Your task to perform on an android device: Rename the scorecard folder to June scorecard.
Image 0: 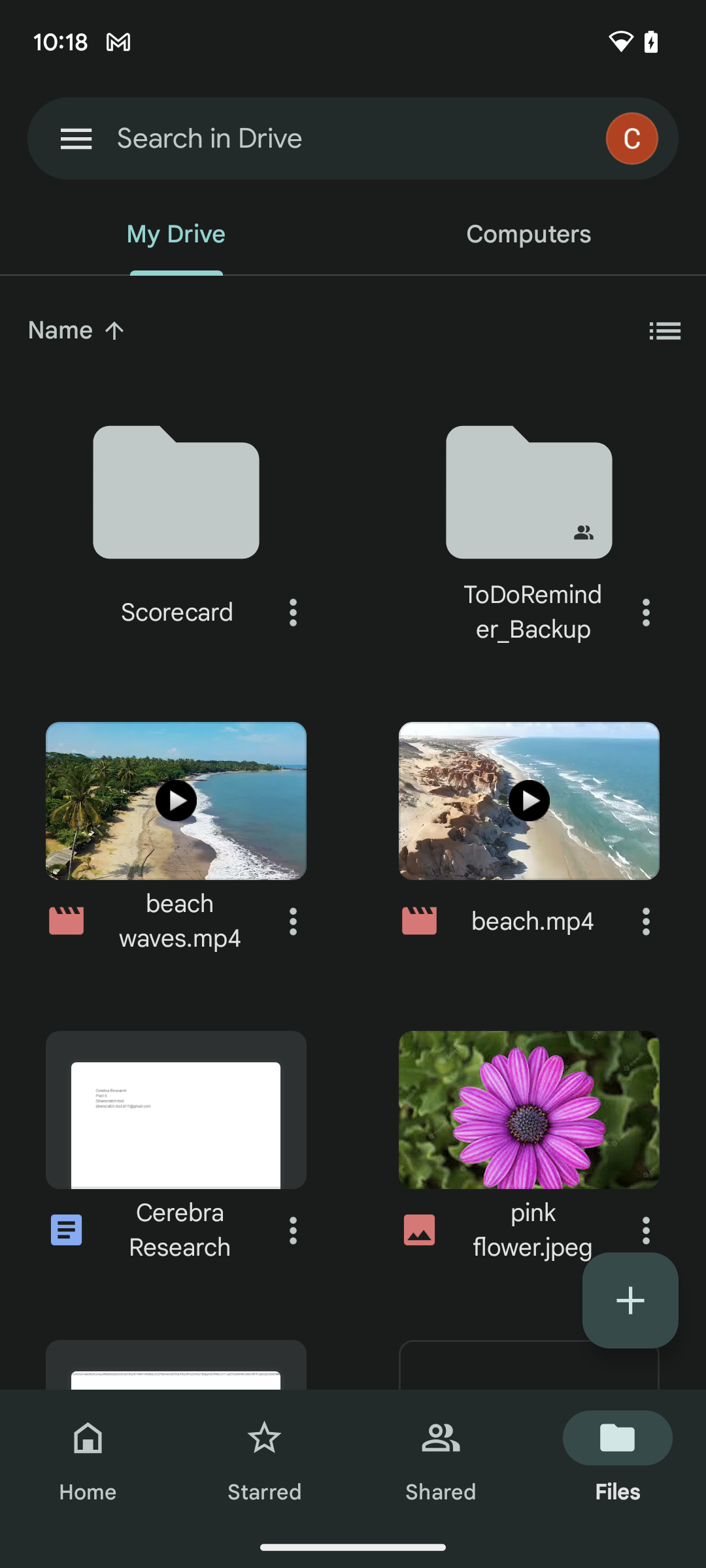
Click on the three dots next to the file name scorecard
Step 0: click (293, 612)
Image 1: 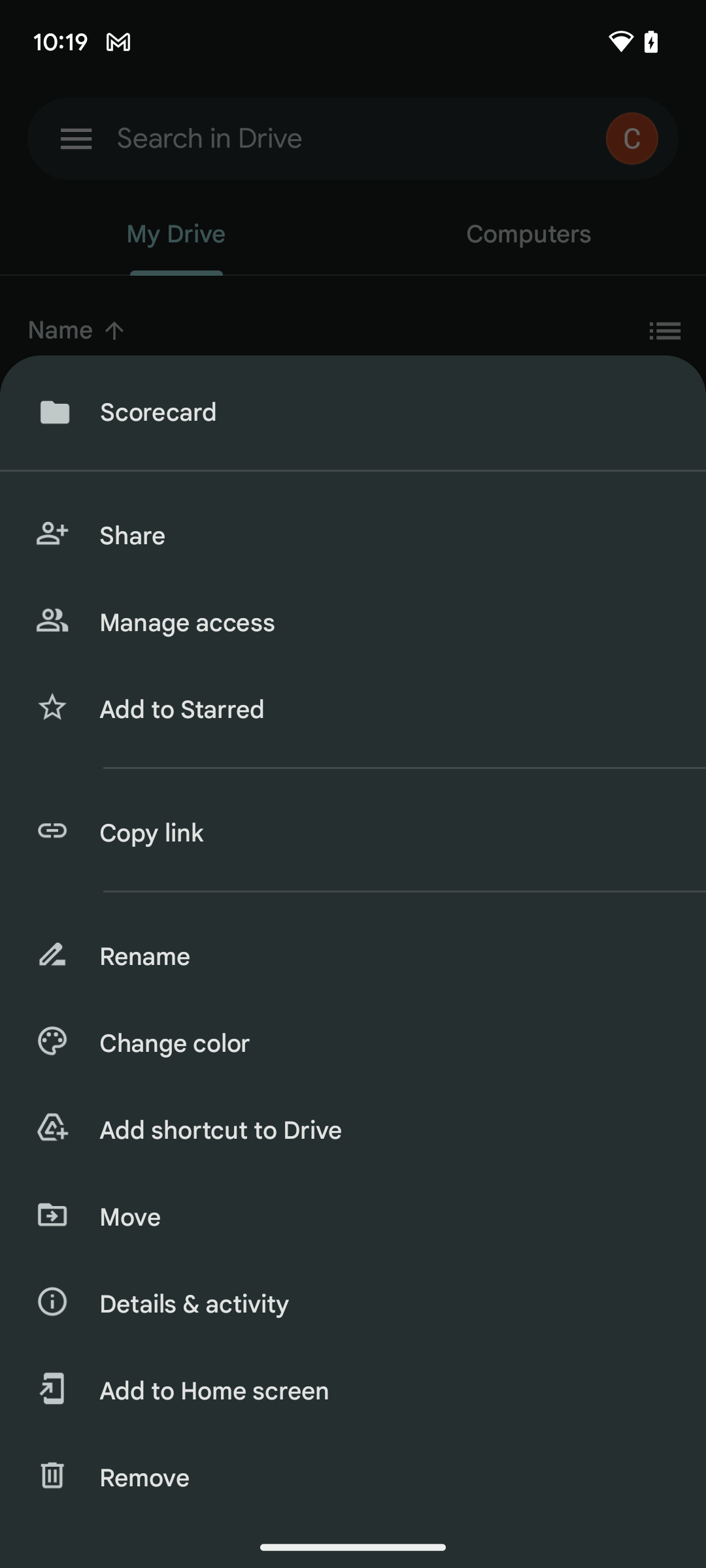
Click on the rename option in the drawer
Step 1: click (382, 956)
Image 2: 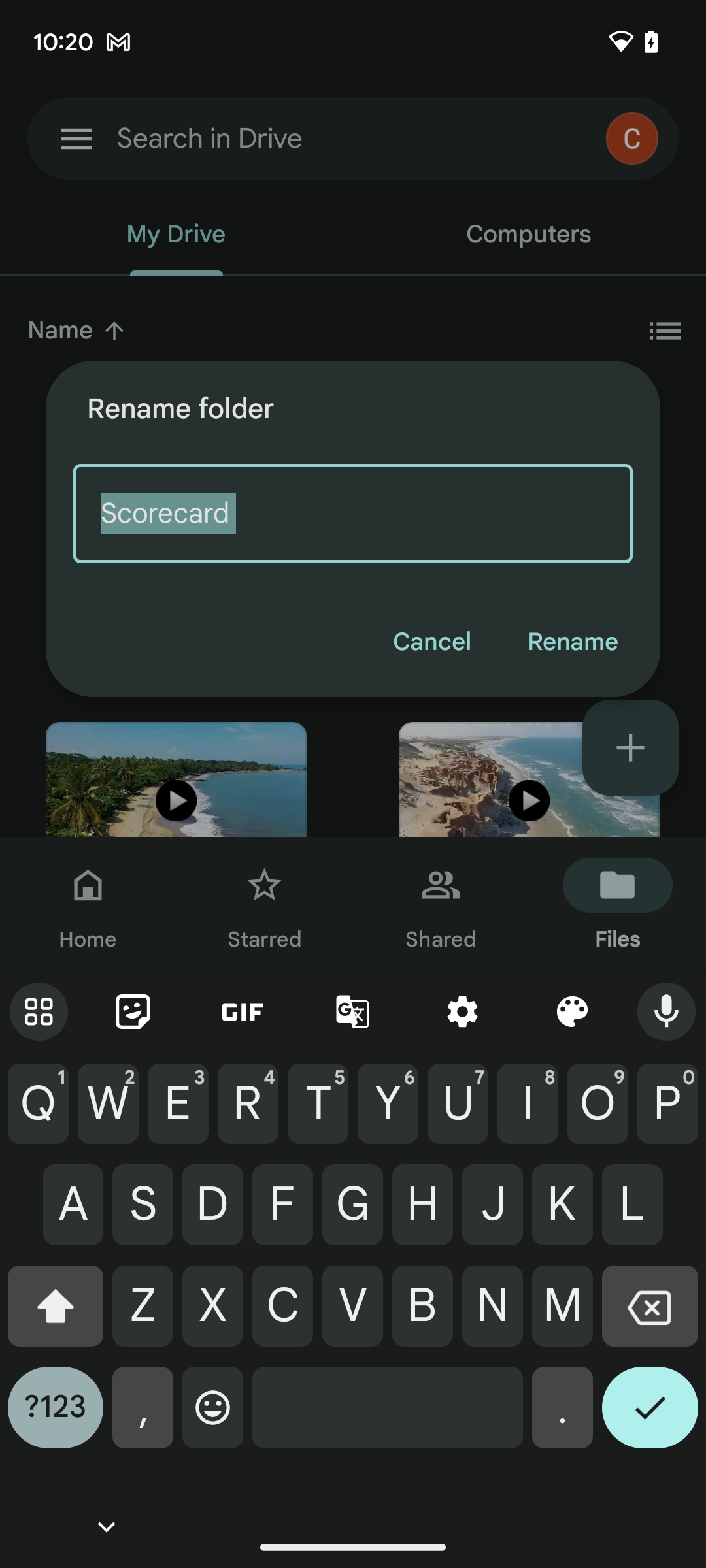
Enter the text "June Scorecard"
Step 2: type "June Scorecard"
Image 3: 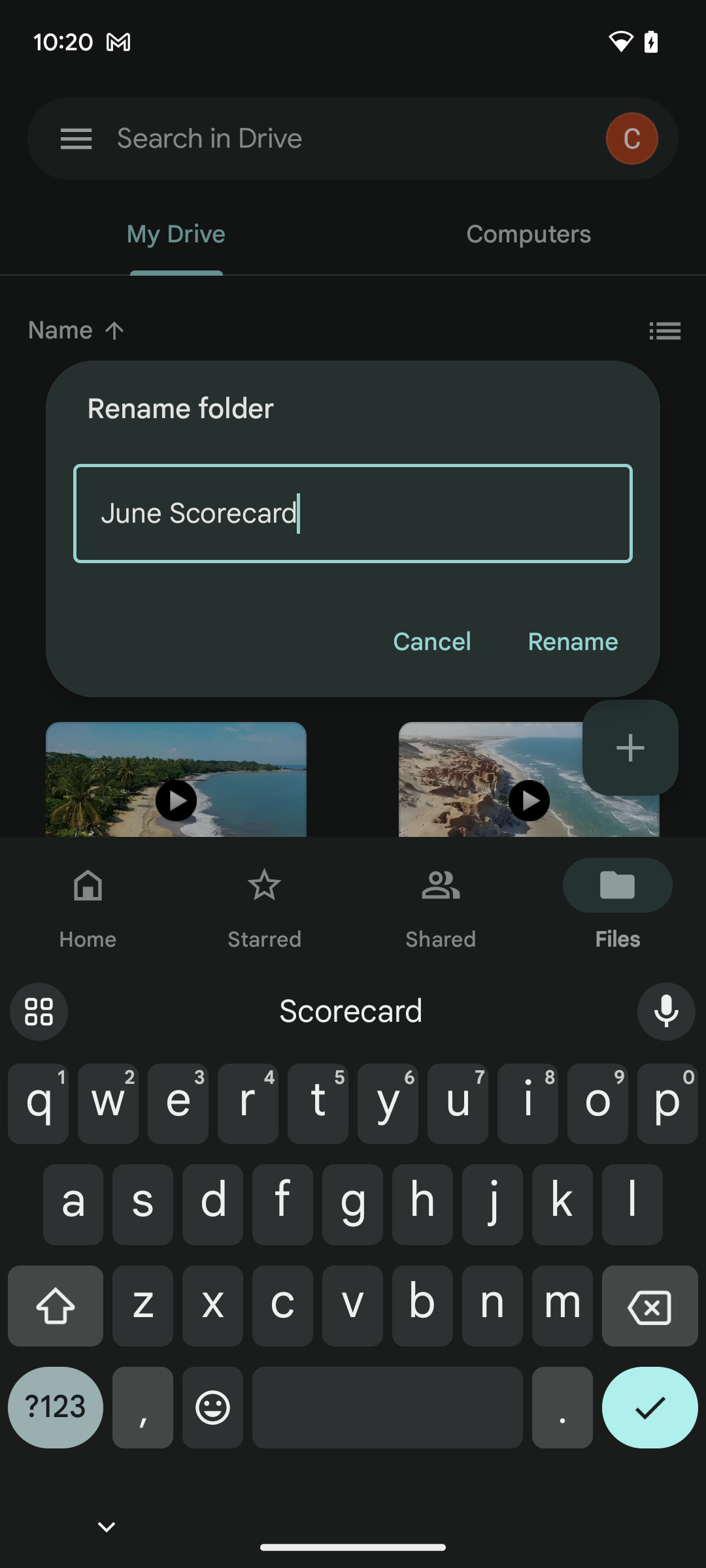
Click on the rename button in the popup box
Step 3: click (572, 642)